Your task to perform on an android device: Read the book All Against All by Nathan Allen on the Google Play Books app.
Image 0: 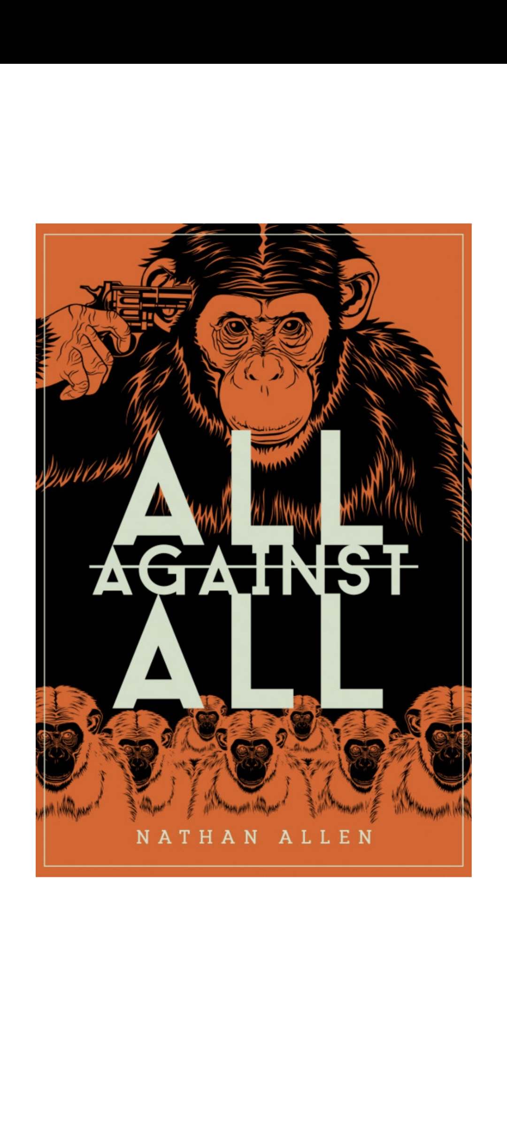
Swipe from right to left to read the book.
Step 0: scroll right
Image 1: 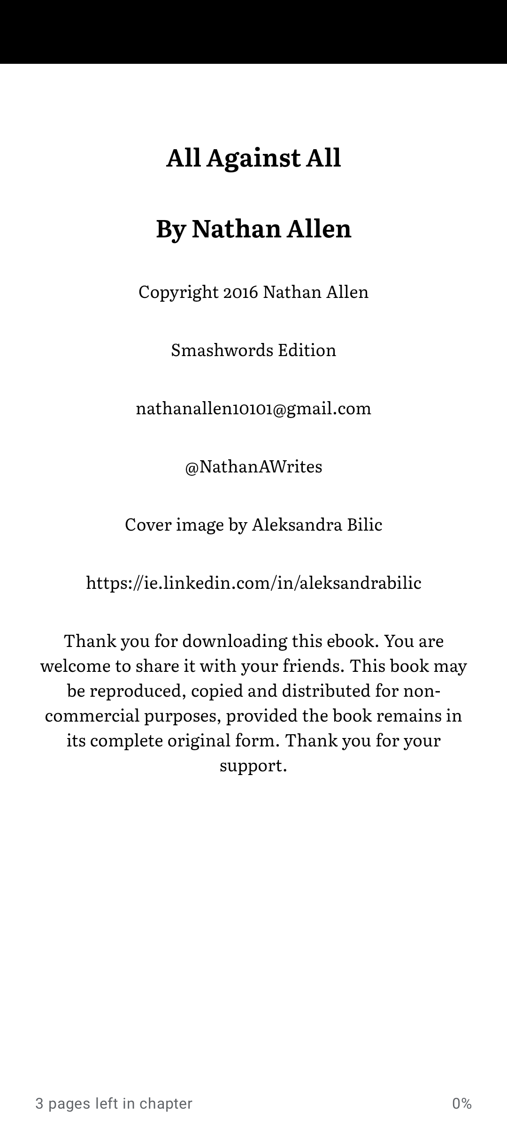
Swipe from right to left to read the book.
Step 1: scroll right
Image 2: 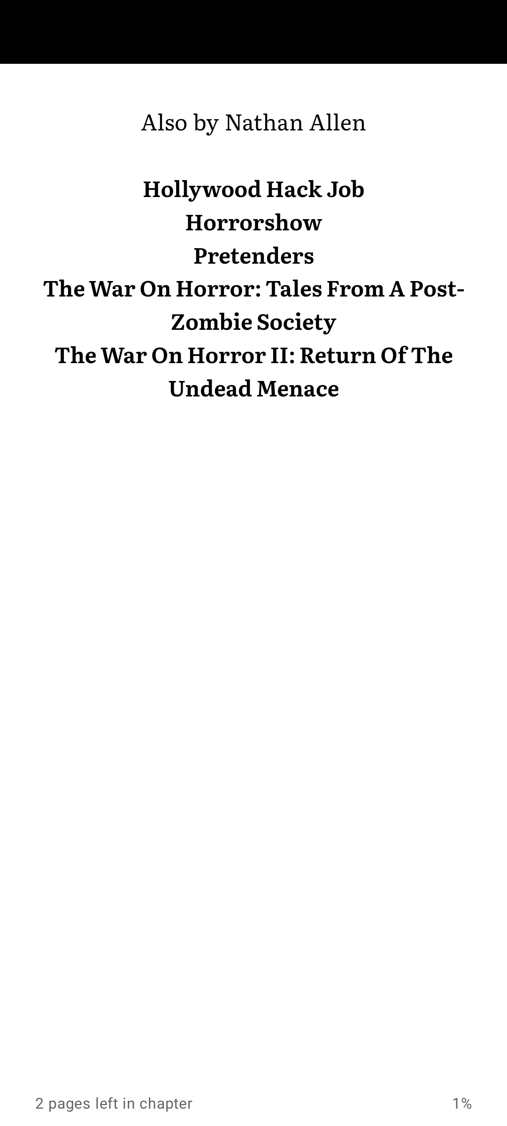
Swipe from right to left to read the book.
Step 2: scroll right